Your task to perform on an android device: I want to get the direction to the station from Ulm to Berlin, so get the station direction in the Rail Planner app.
Image 0: 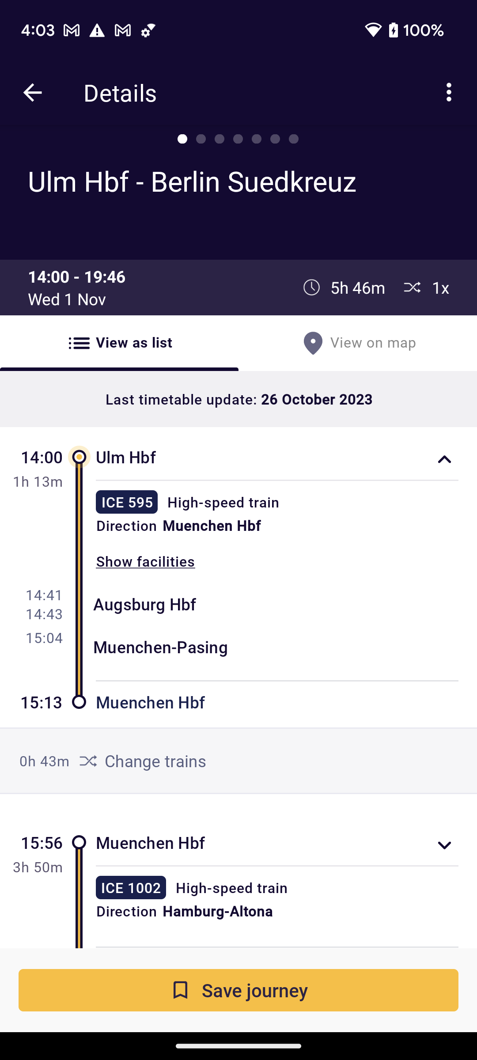
Click on the View on map to get the direction to the station from Ulm to Berlin.
Step 0: click (373, 343)